Your task to perform on an android device: open the Blinkit app Add nivea body cream to cart  
Image 0: 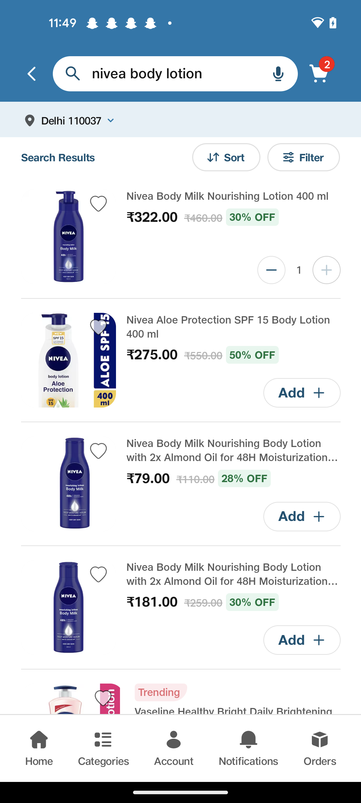
open the blinkit app
Step 0: open app "Blinkit"
Image 1: 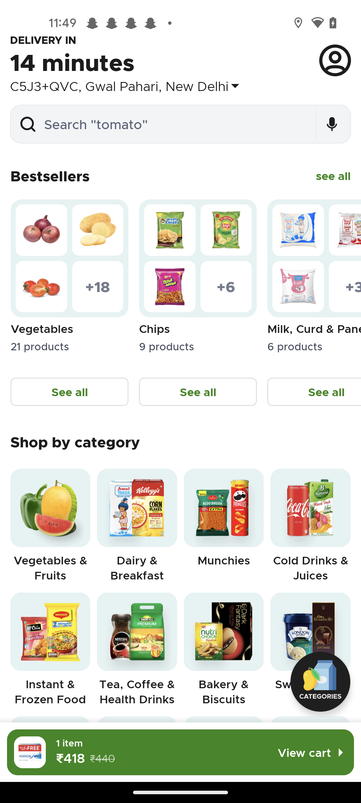
Click on the search icon 
Step 1: click (175, 124)
Image 2: 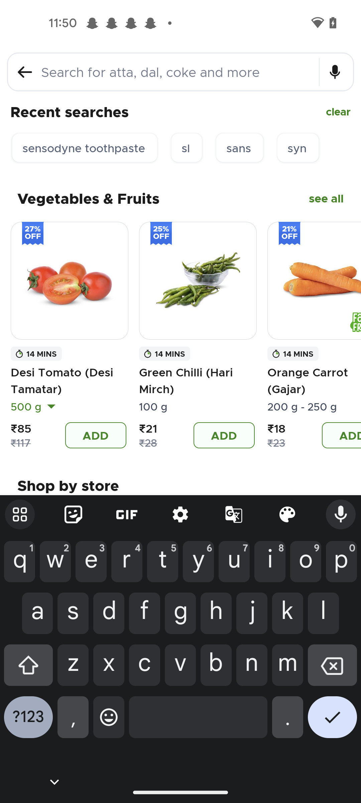
Enter as nivea body cream
Step 2: click (176, 72)
Image 3: 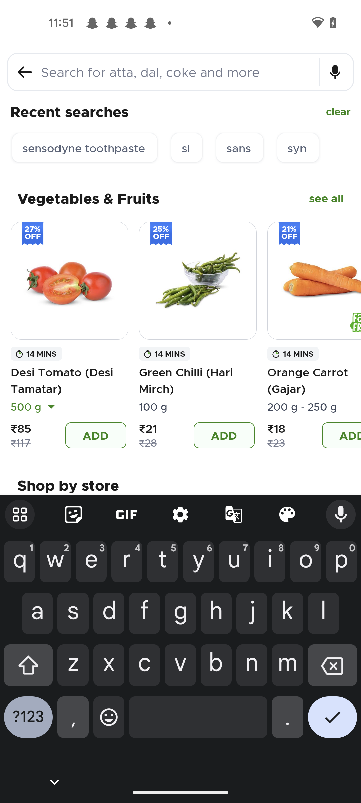
Enter as nivea body cream
Step 3: type " nivea body cream"
Image 4: 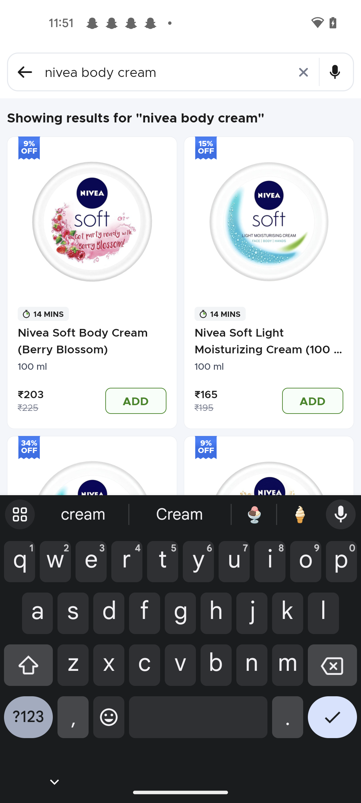
Click on the first option 
Step 4: click (92, 221)
Image 5: 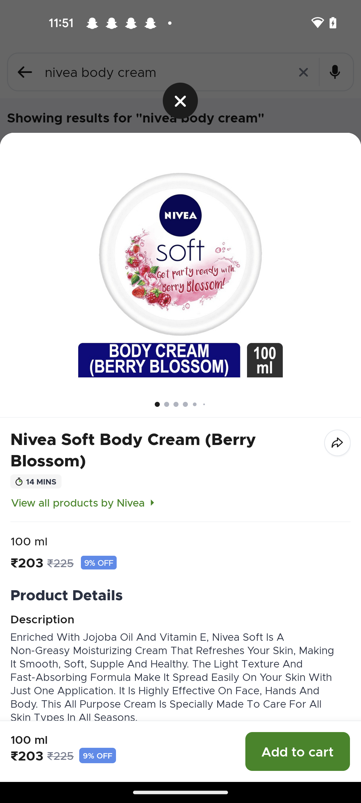
Click on the Add to cart tab 
Step 5: click (297, 751)